Your task to perform on an android device: Set an alarm for dinner at 8 pm for weekdays
Image 0: 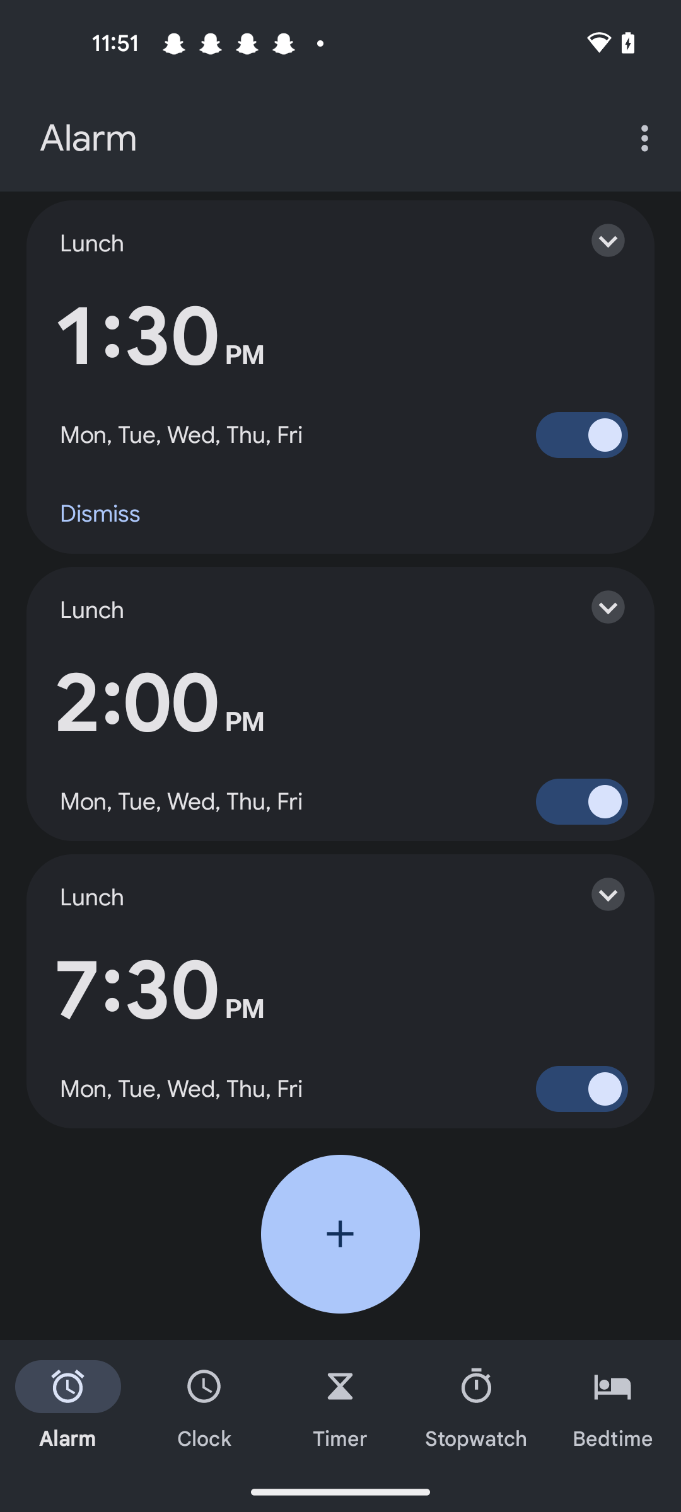
Click on the Add button of the screen
Step 0: click (340, 1234)
Image 1: 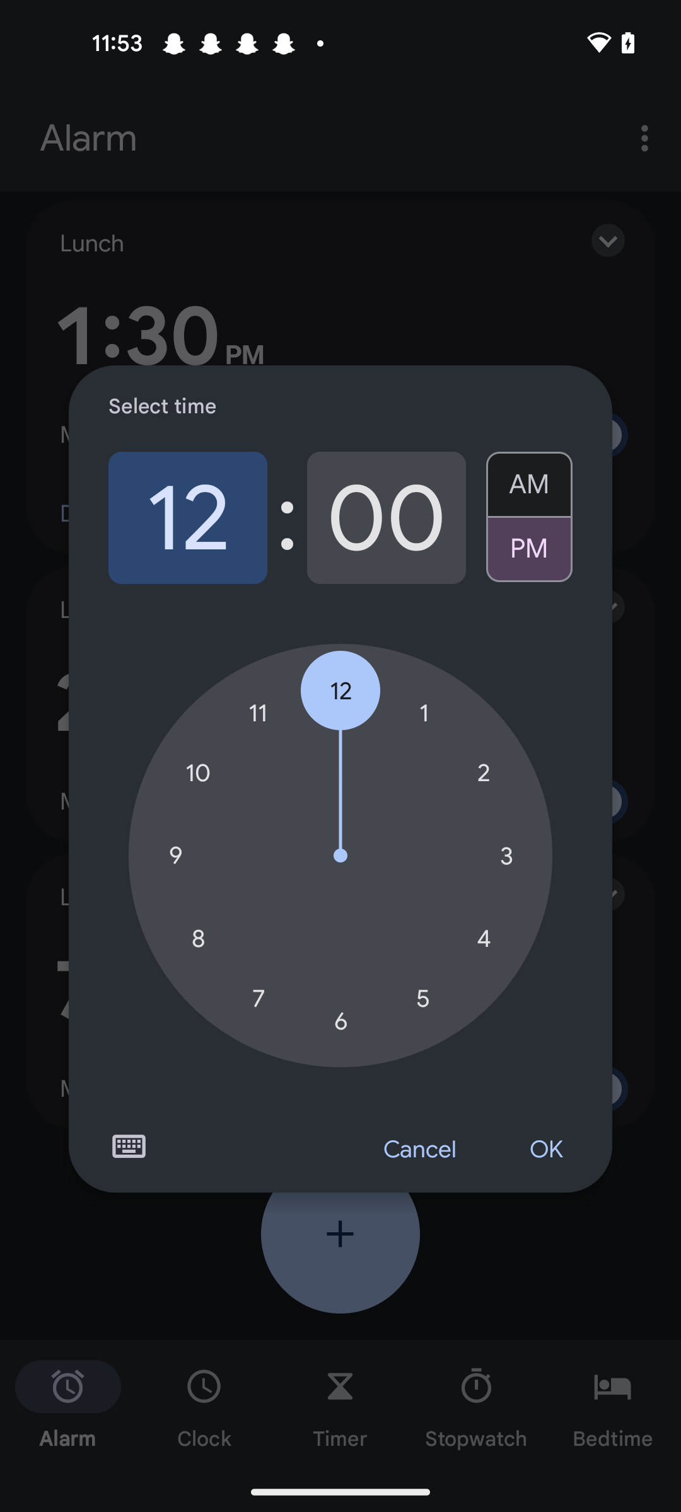
Set hour to 8
Step 1: click (197, 939)
Image 2: 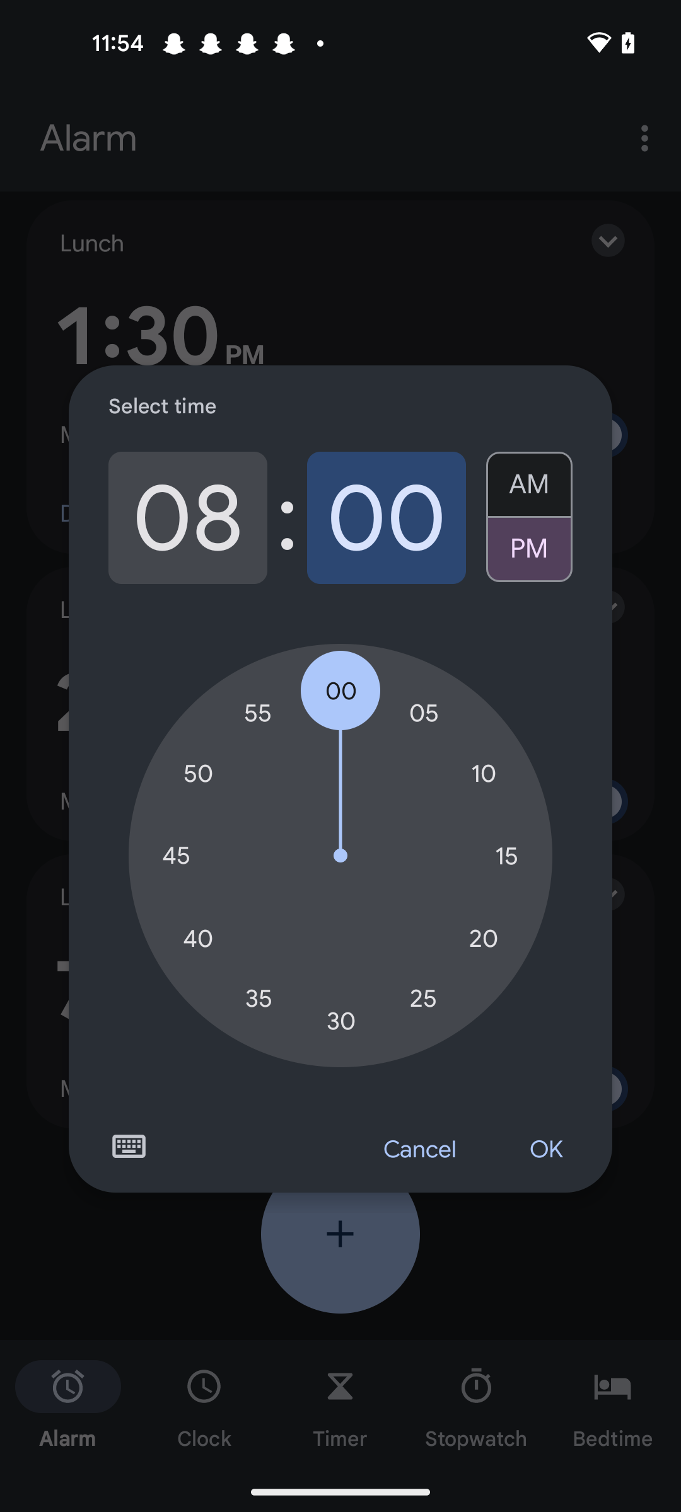
Click on the ok button of the screen 
Step 2: click (545, 1150)
Image 3: 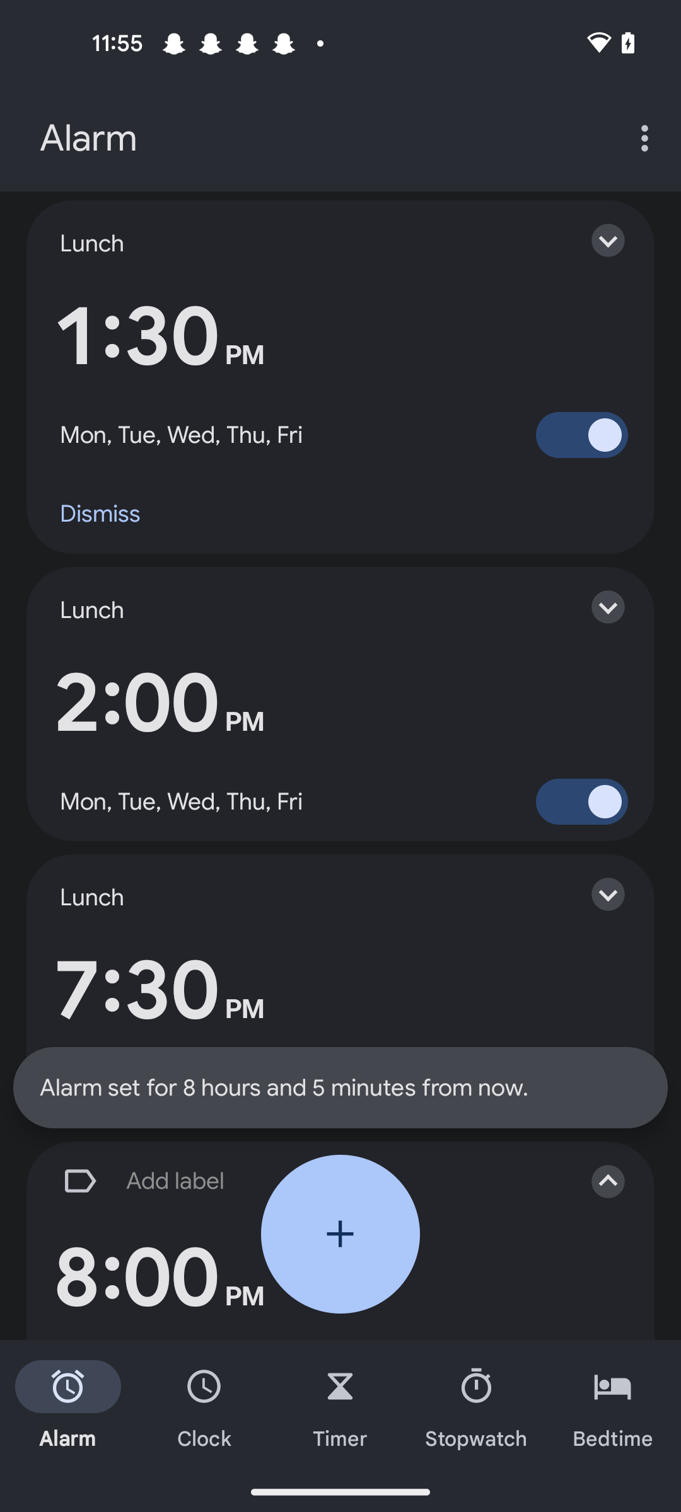
Swipe  up
Step 3: scroll down
Image 4: 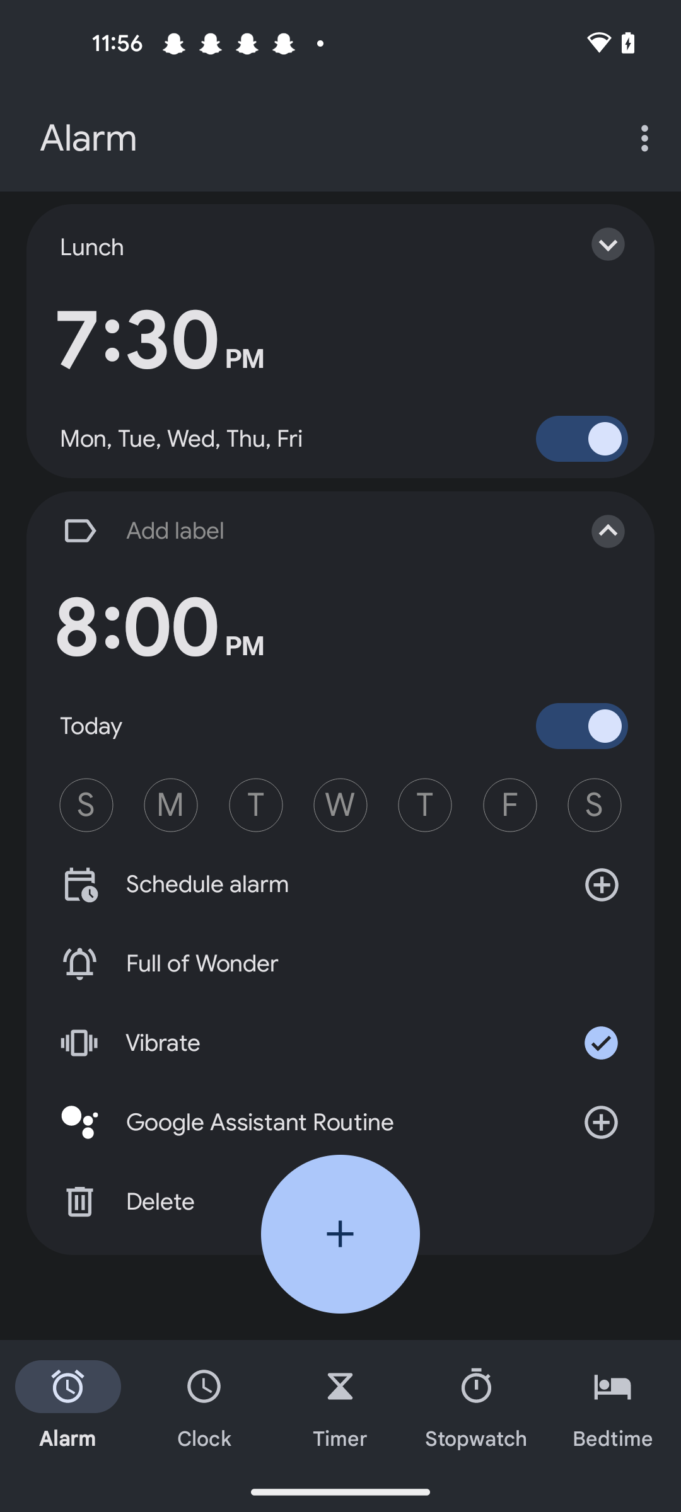
Click on the Add label option
Step 4: click (307, 530)
Image 5: 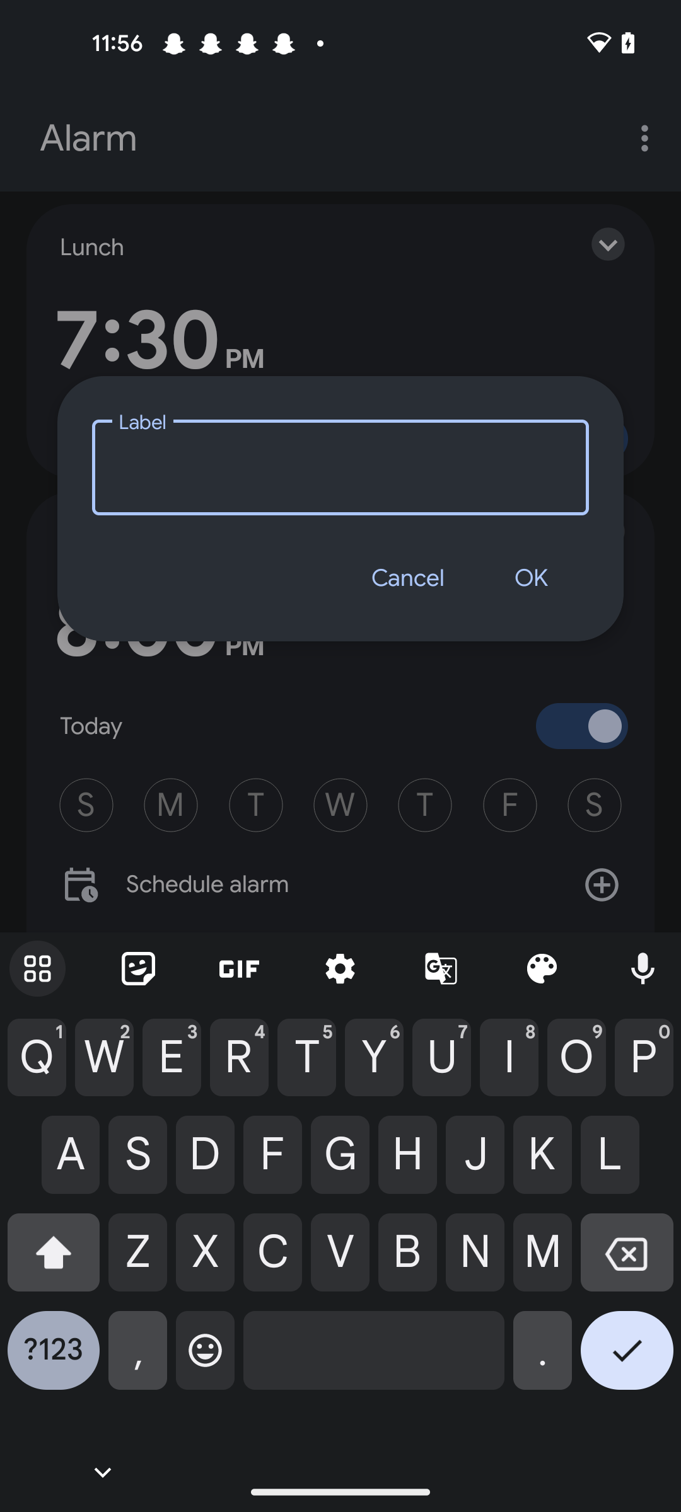
Enter an alarm name as Dinner 
Step 5: type " Dinner"
Image 6: 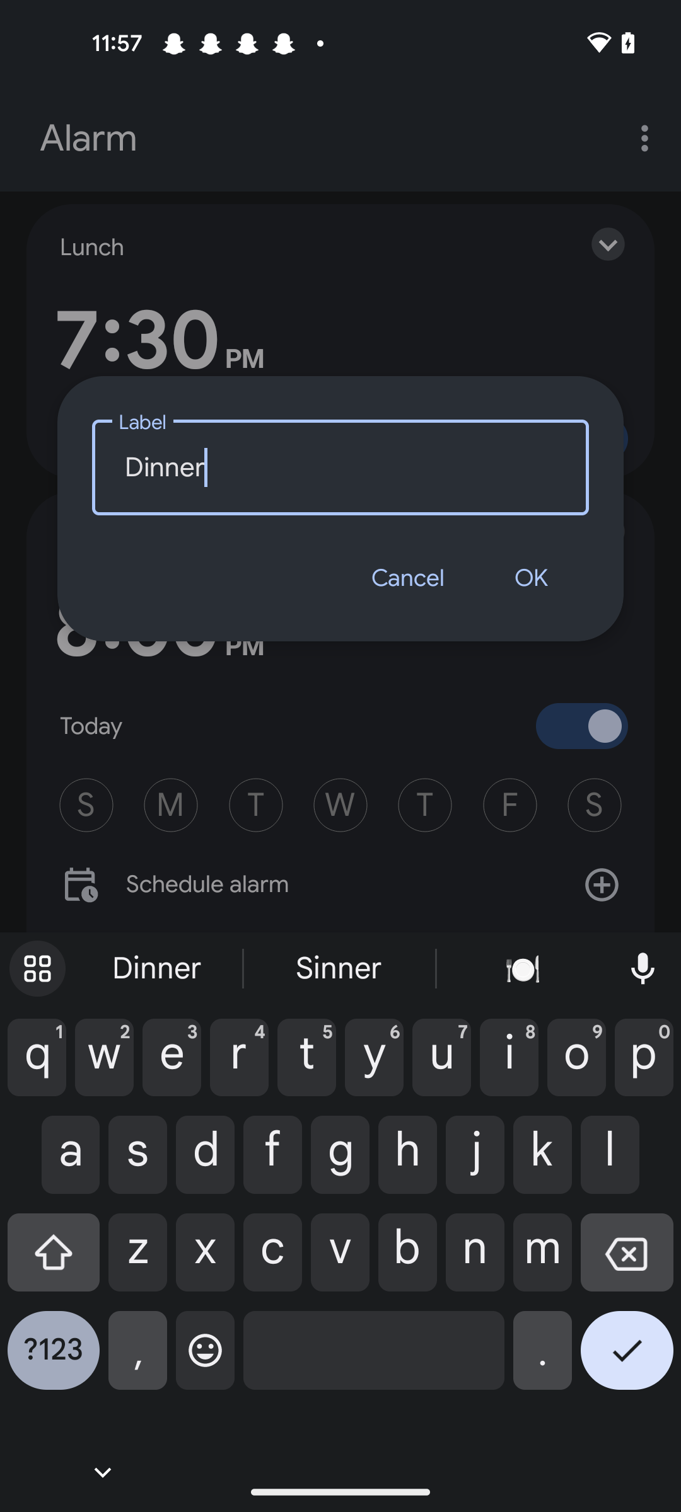
Click on the ok button of the screen 
Step 6: click (530, 578)
Image 8: 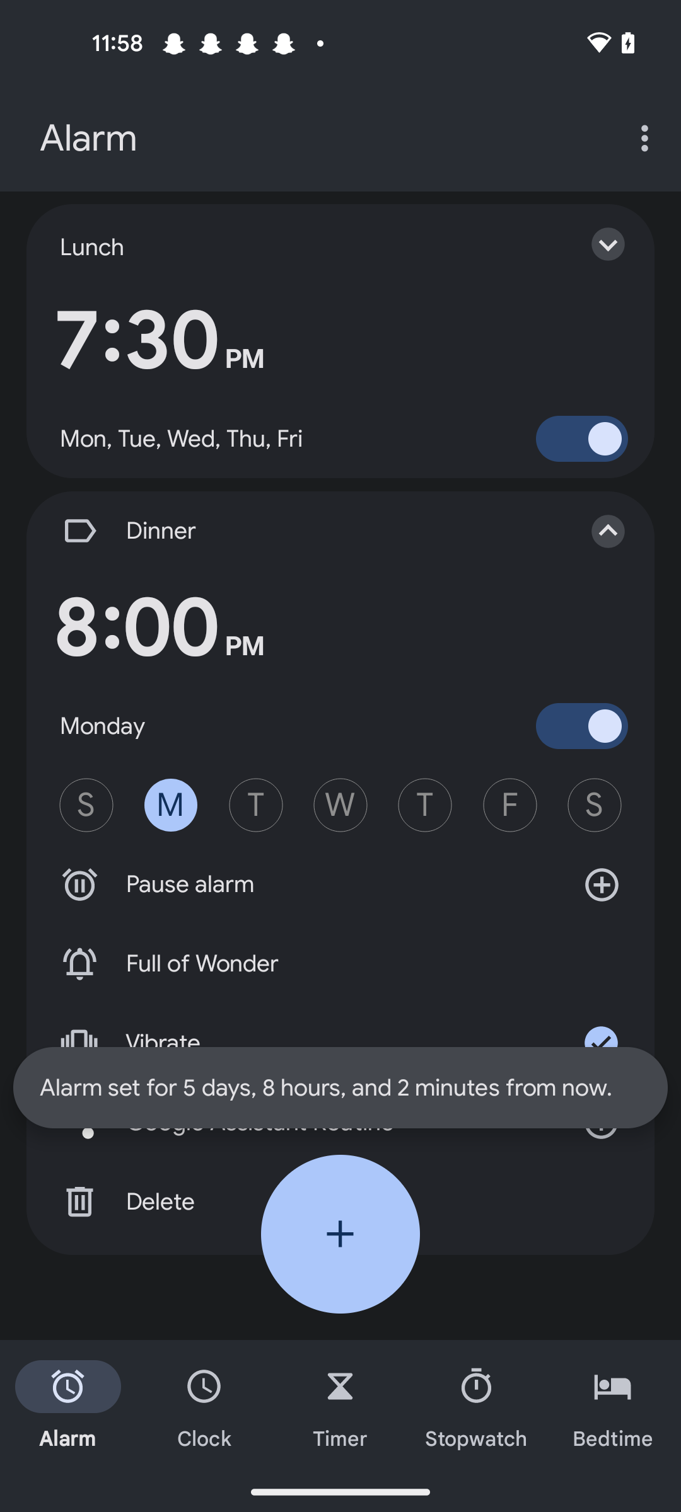
Select weekdays as Monday to Friday 
Step 8: click (256, 805)
Image 9: 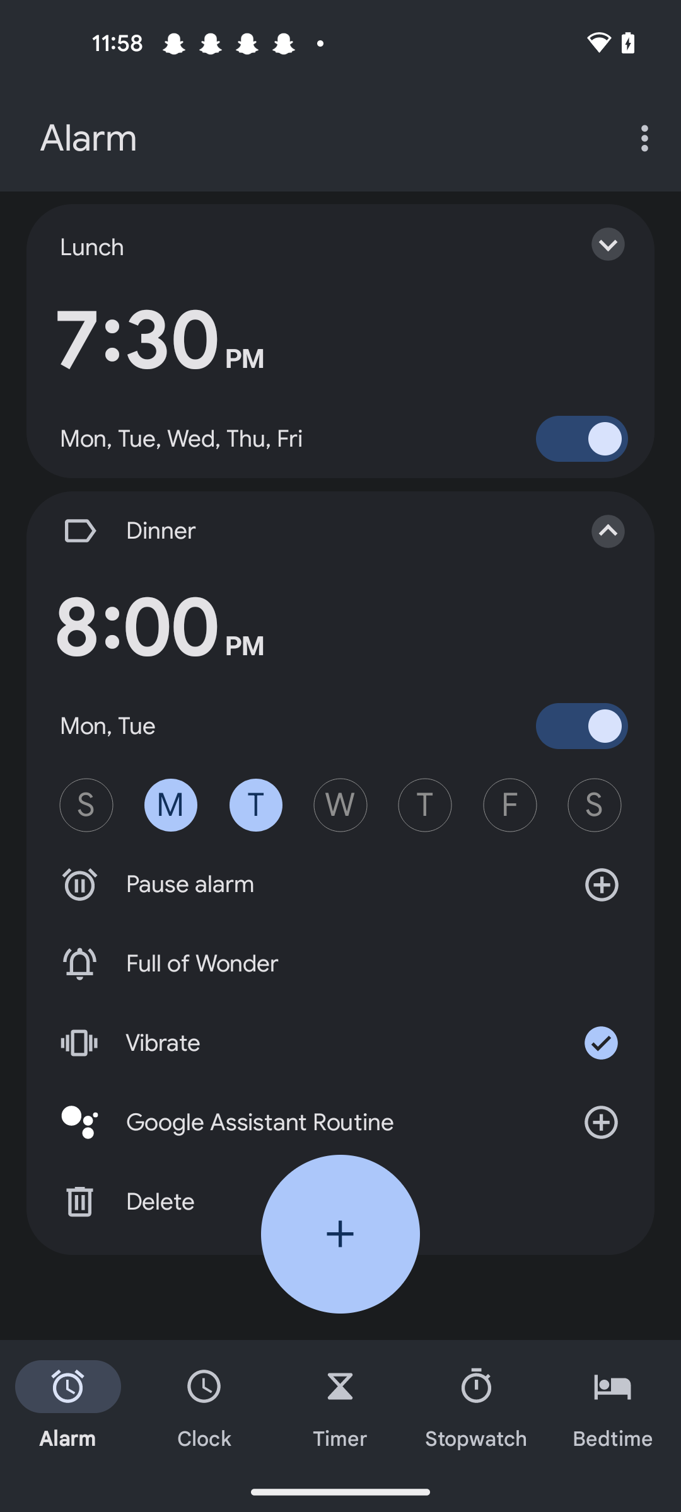
Select weekdays as Monday to Friday 
Step 9: click (340, 805)
Image 10: 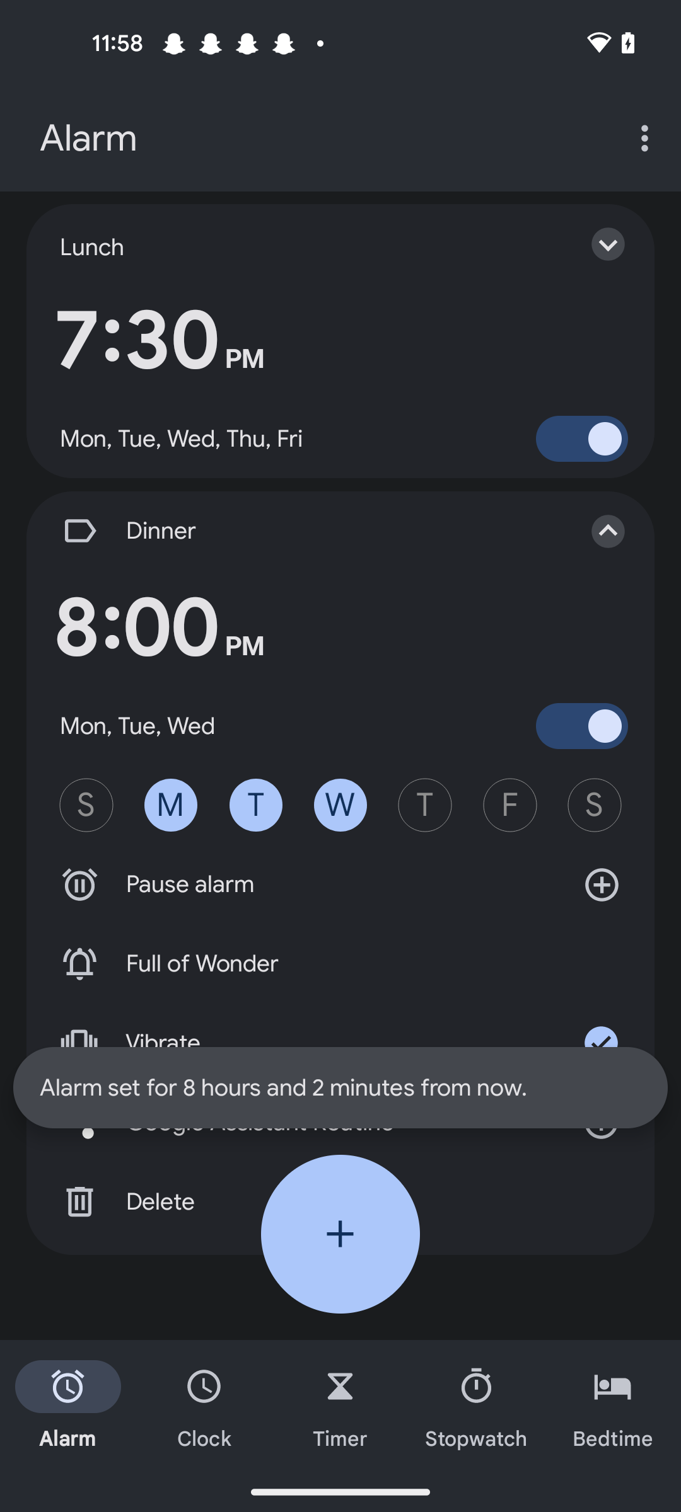
Select weekdays as Monday to Friday 
Step 10: click (424, 805)
Image 11: 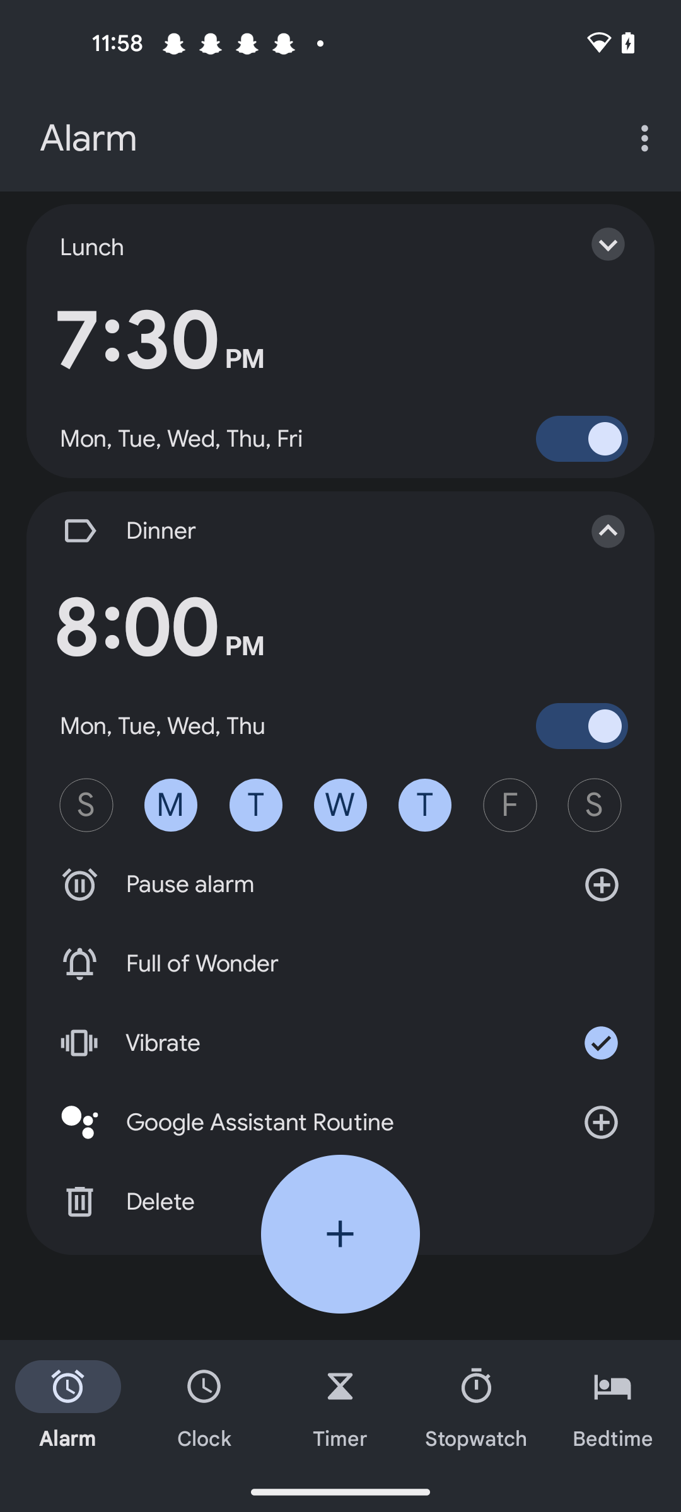
Select weekdays as Monday to Friday 
Step 11: click (509, 805)